Your task to perform on an android device: For my morning thoughts, I wish to record my voice in an audio clip using the Sound Recorder Plus app.
Image 0: 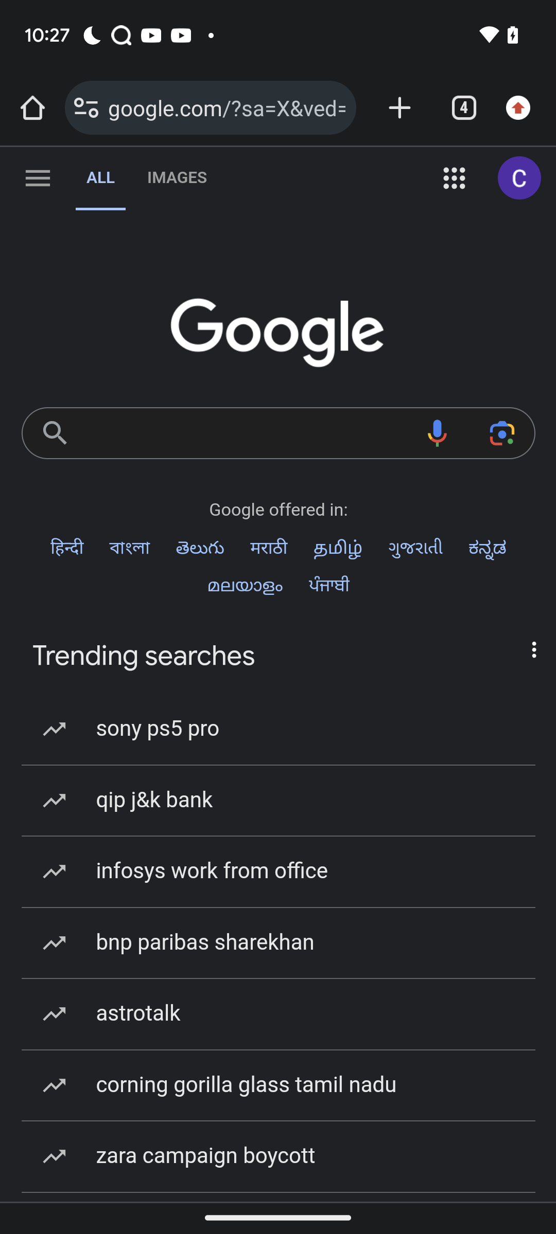
Open sound recorder plus app
Step 0: open app "Sound Recorder Plus"
Image 1: 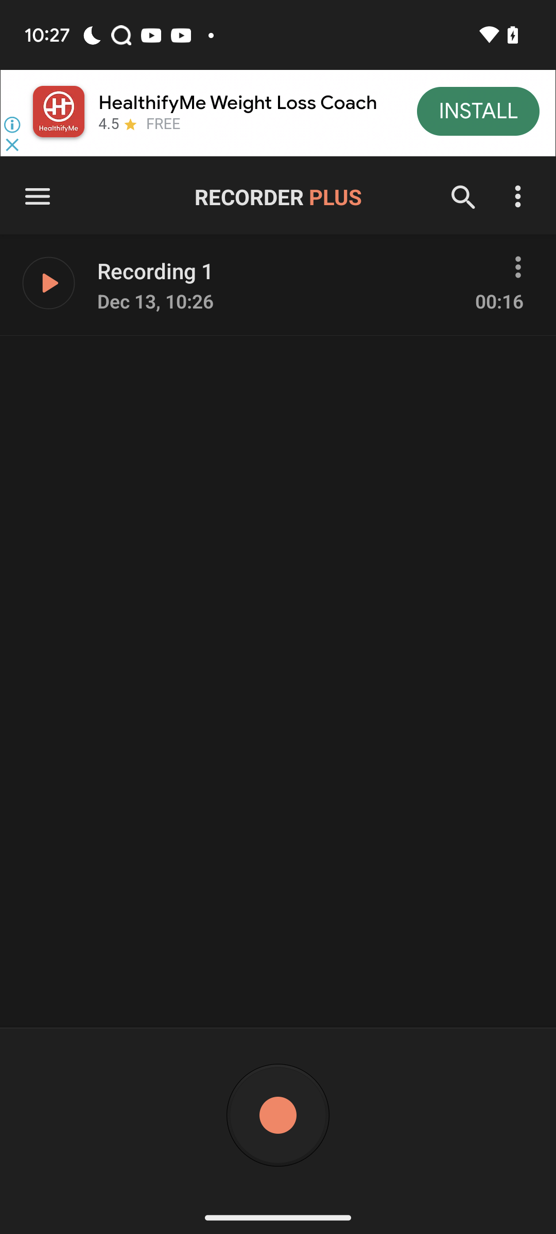
Click on the red button at the bottom of the screen
Step 1: click (278, 1115)
Image 2: 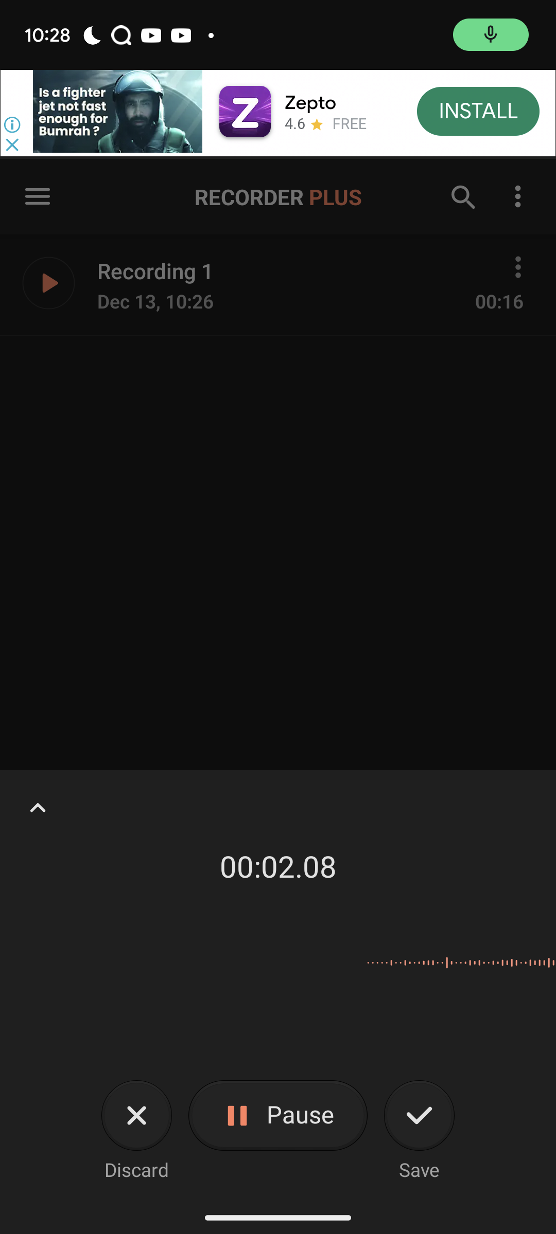
Click on the pause button
Step 2: click (278, 1115)